Your task to perform on an android device: I want to learn some basics of arithmetic in class 8 because my daughter Hanna Iversen needs help from my side in the maths of arithmetic topic  in the Khan Academy app
Image 0: 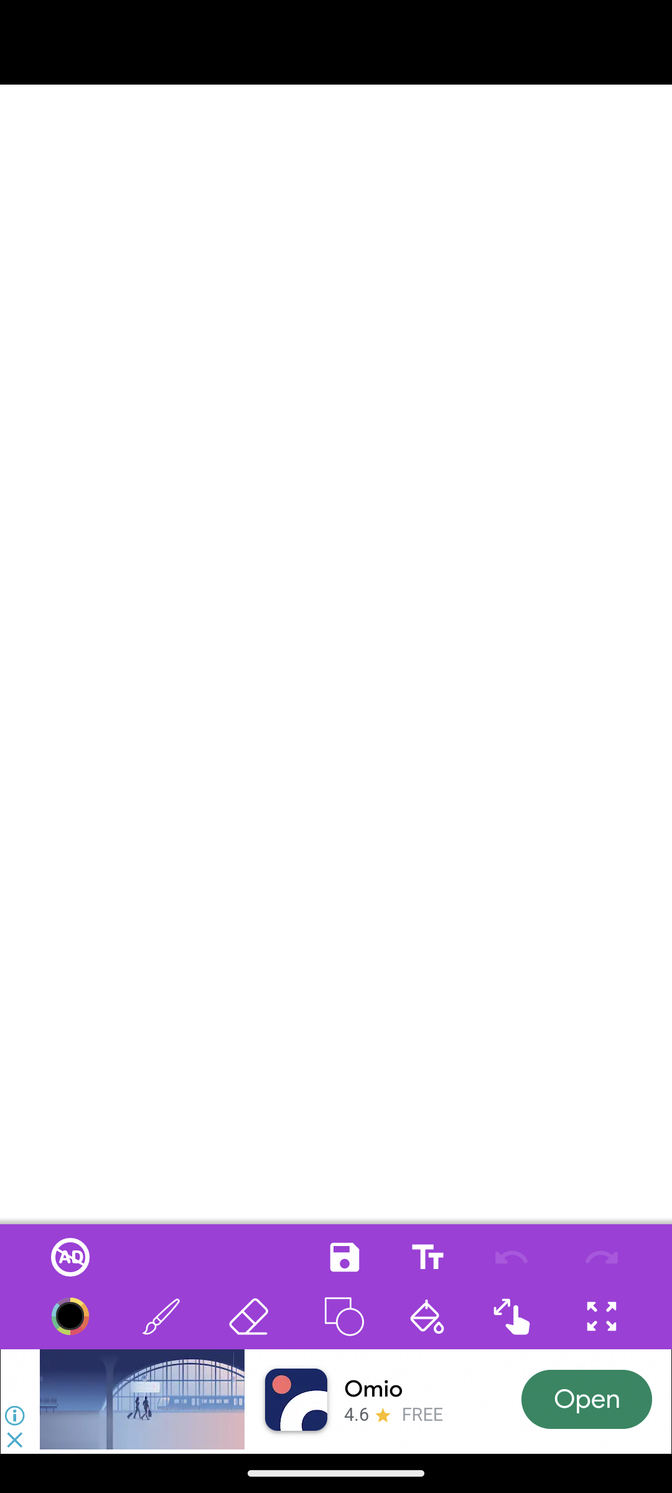
Open the Khan Academy app
Step 0: open app "Khan Academy"
Image 1: 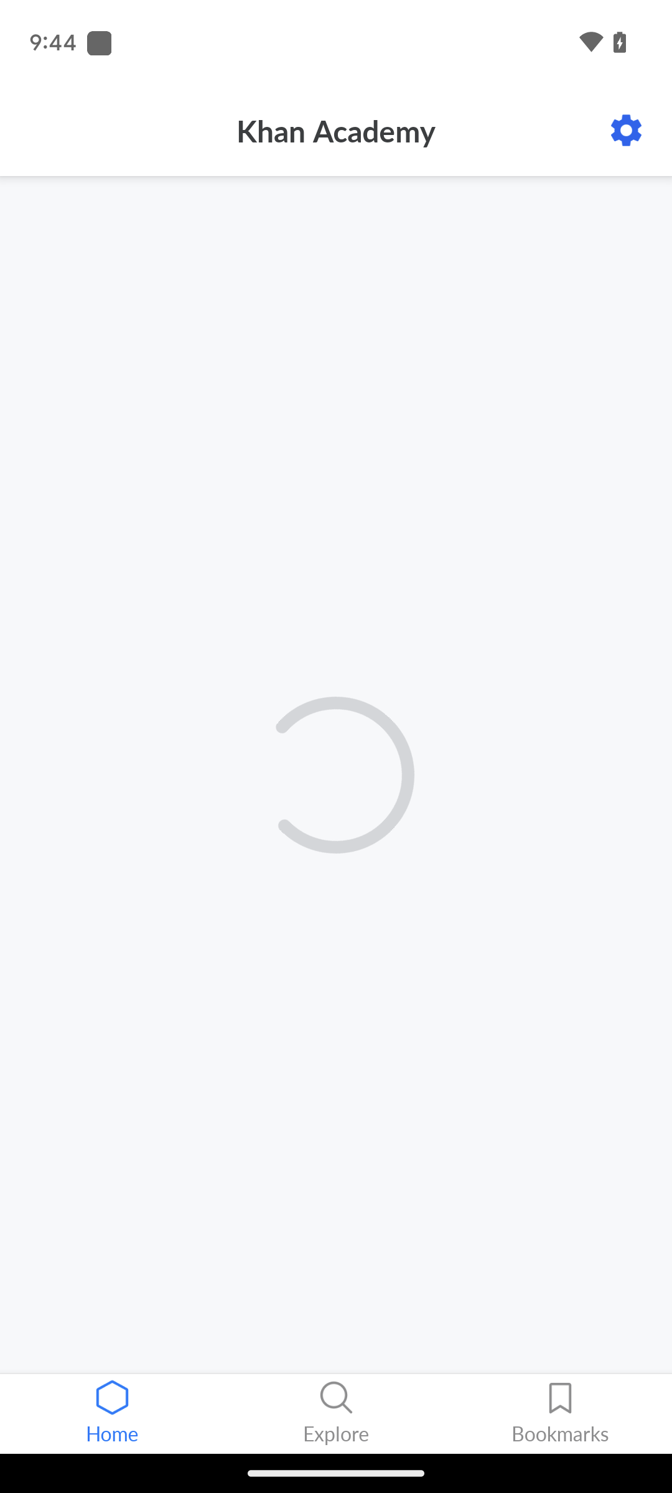
Open the Khan Academy app
Step 1: wait
Image 2: 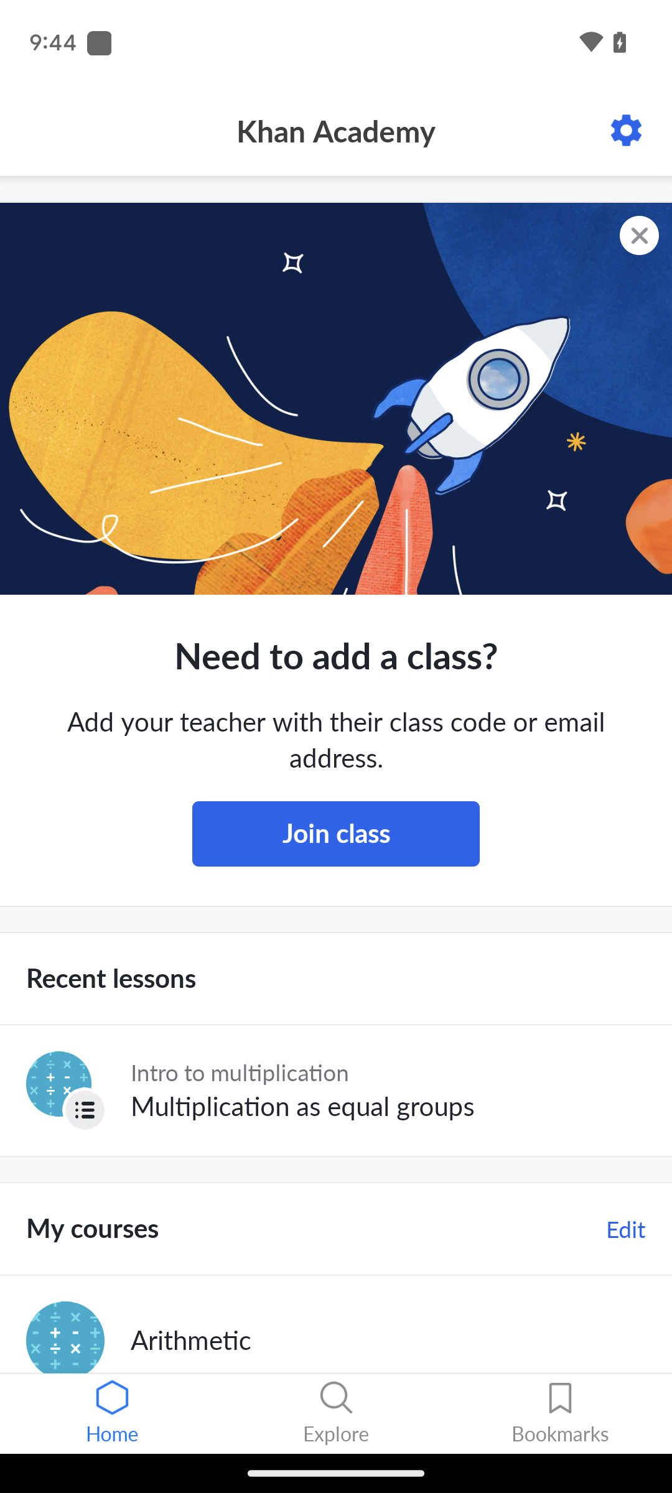
Click on the Arithmetic option 
Step 2: click (375, 1341)
Image 3: 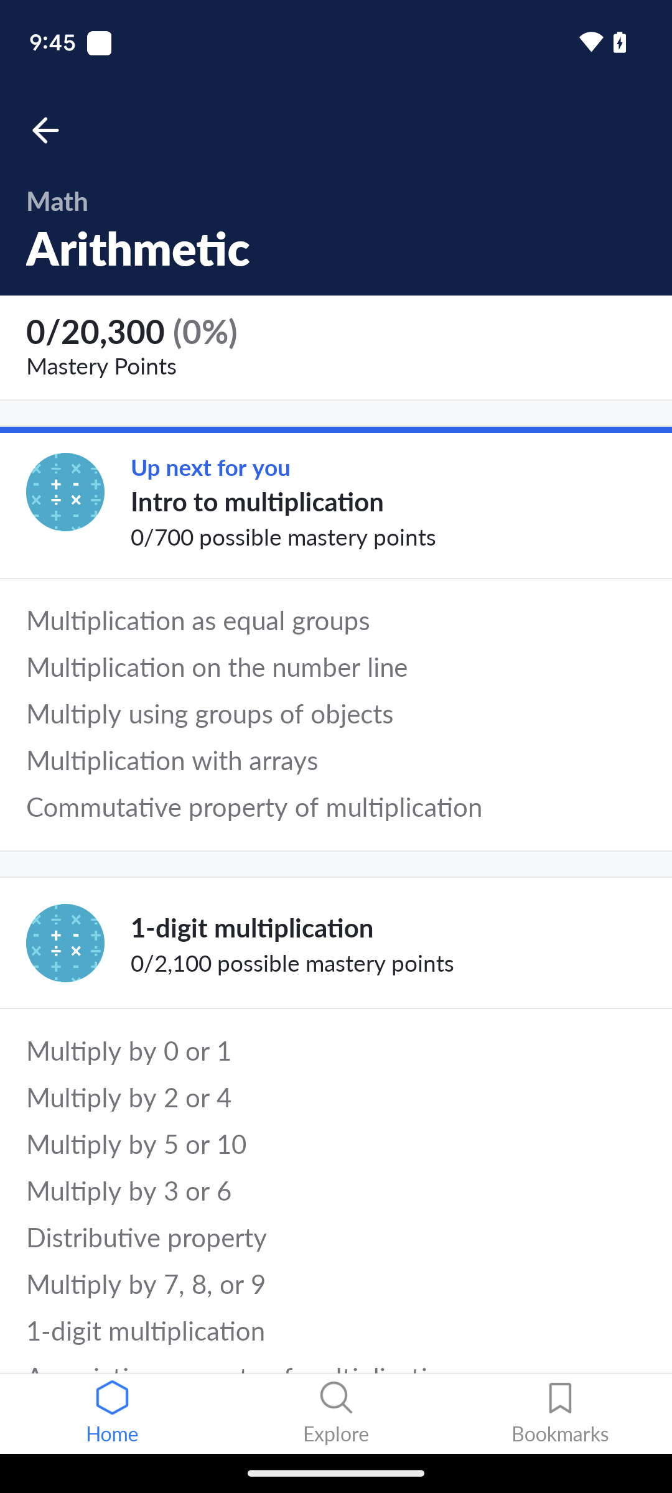
Click on the Intro to multiplication option 
Step 3: click (375, 502)
Image 4: 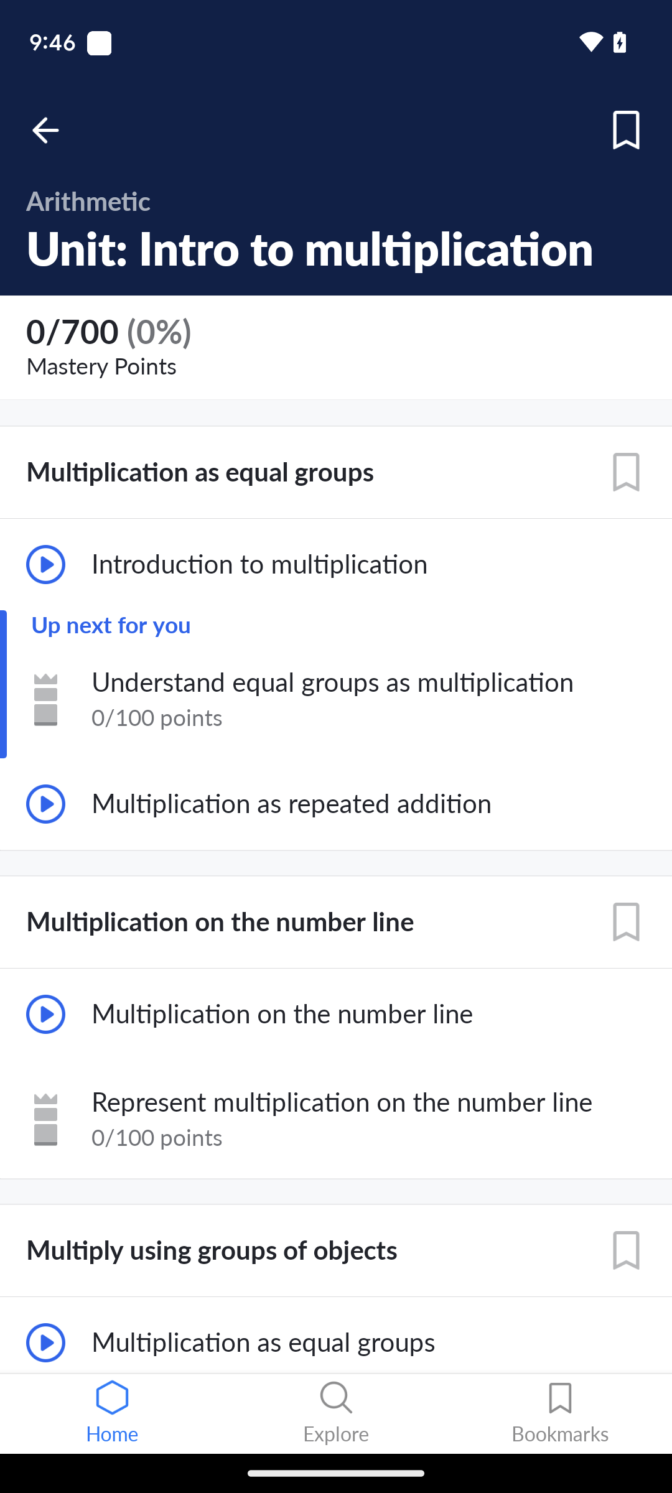
Click on the Introduction video
Step 4: click (49, 564)